Your task to perform on an android device: Compare prices since I want a high-quality product within my budget.
Image 0: 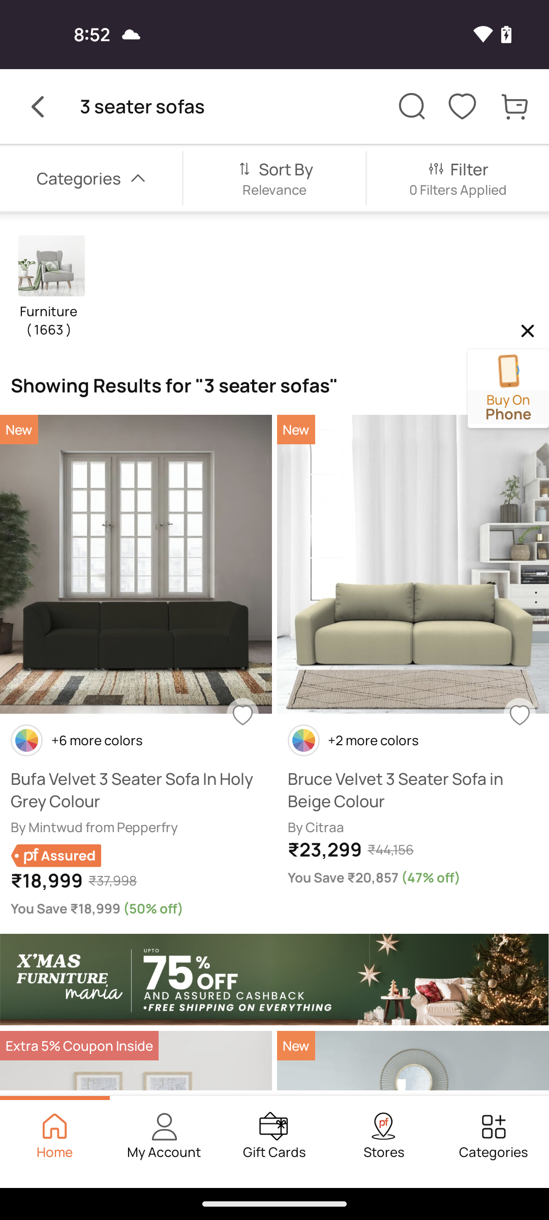
scroll down to see all the product & its prices
Step 0: scroll down
Image 1: 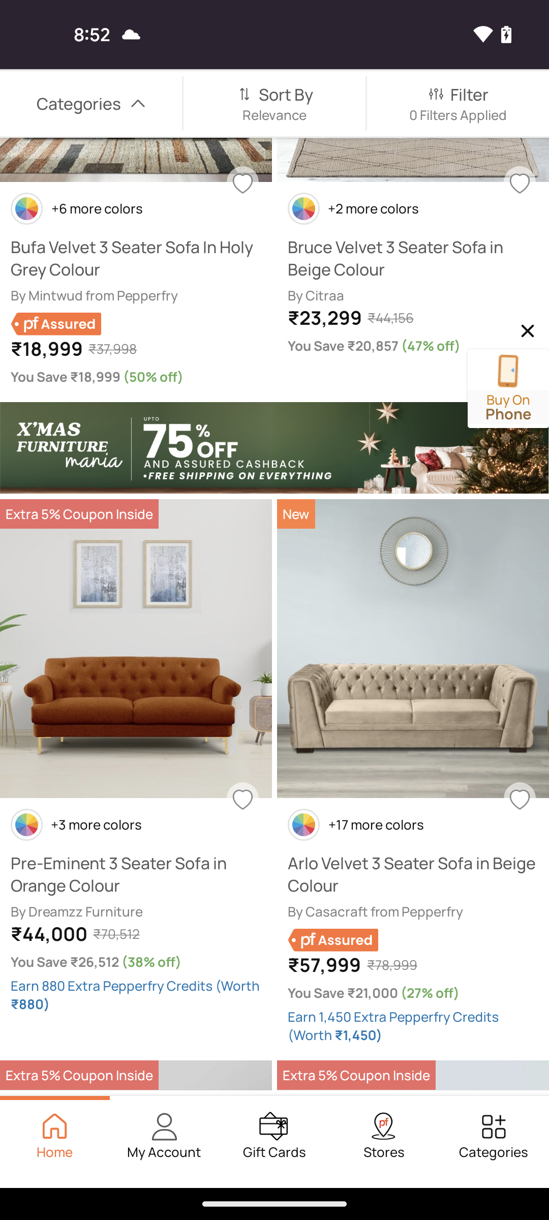
scroll down to see all the product & its prices
Step 1: scroll down